Your task to perform on an android device: Locate the Spanner set in the Combination Wrenches category by using the Ubuy app.
Image 0: 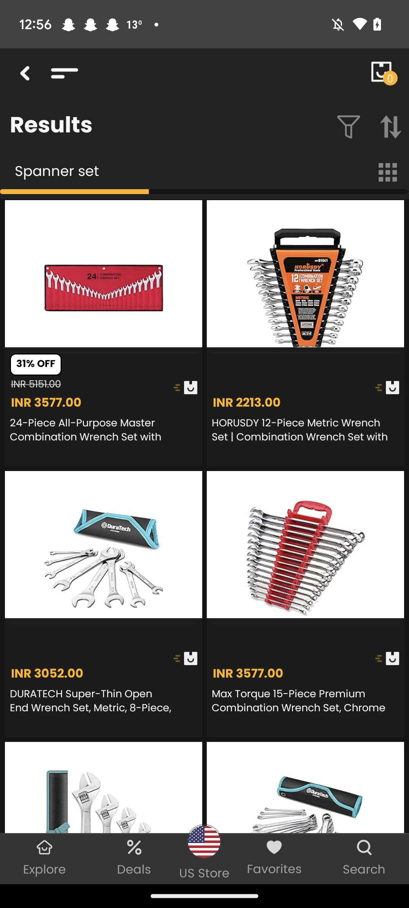
Click on Diversion icon
Step 0: click (337, 126)
Image 1: 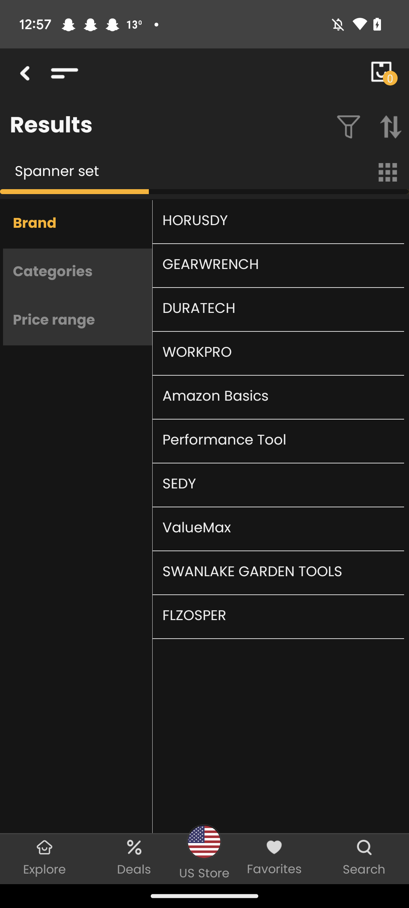
Click on categories
Step 1: click (77, 272)
Image 2: 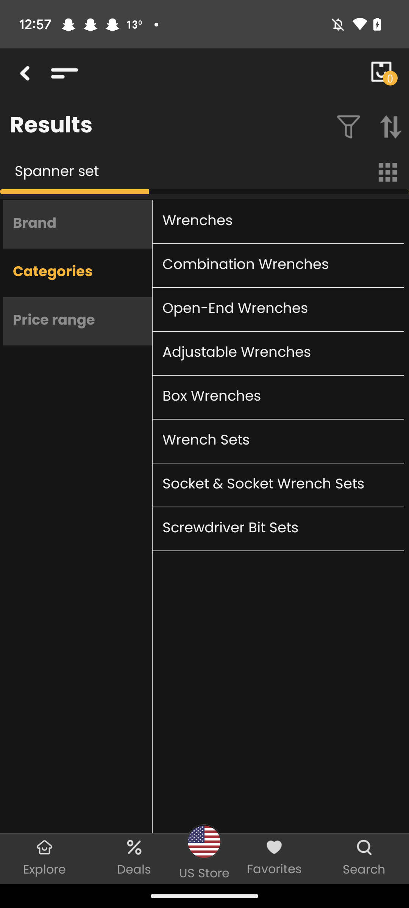
Click on Combination Wrenches
Step 2: click (263, 266)
Image 3: 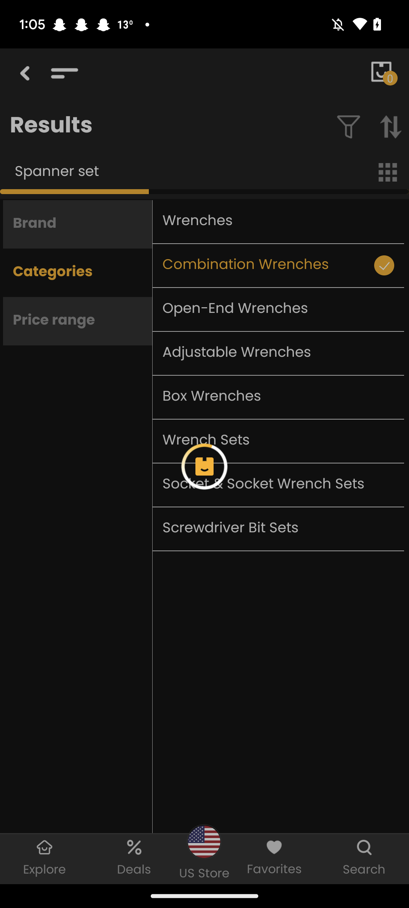
Click on Combination Wrenches
Step 3: wait